Your task to perform on an android device: I want lace-up shoes for my routine usage; look for them by applying the filter in the Amazon app.
Image 0: 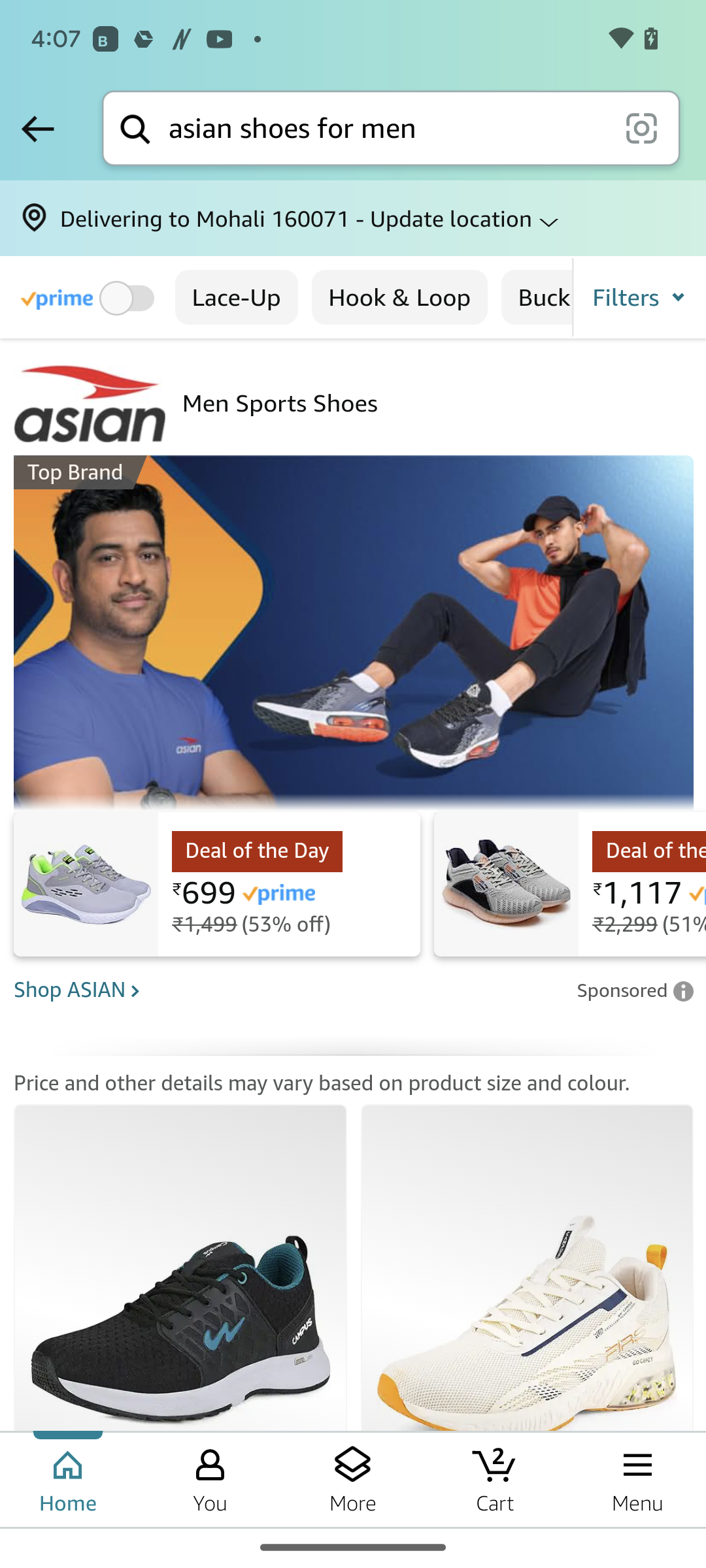
Click on filters at the top right corner of the screen.
Step 0: click (639, 297)
Image 1: 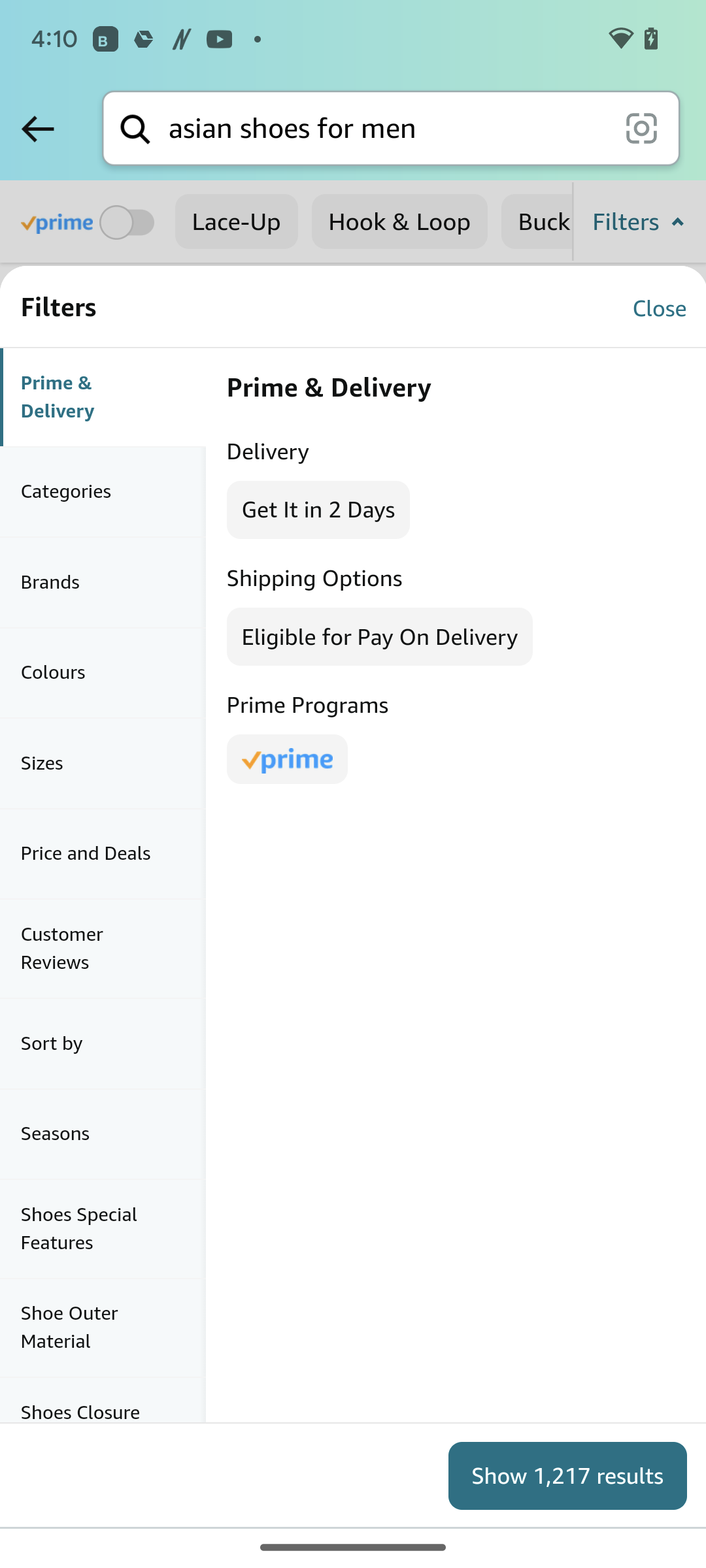
Scroll up on the left side of the screen.
Step 1: scroll down
Image 2: 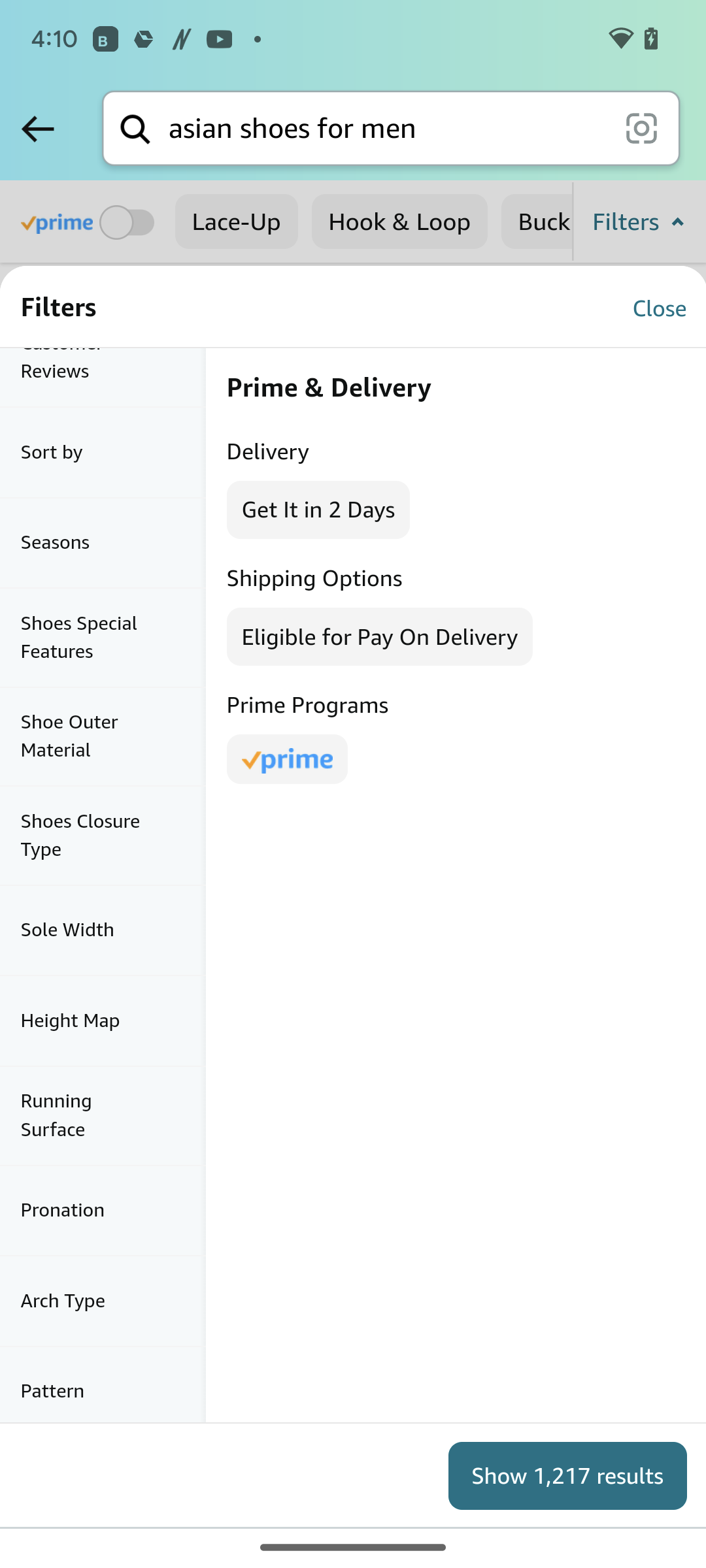
Click on shoe closure type on the left side of the screen.
Step 2: click (103, 834)
Image 3: 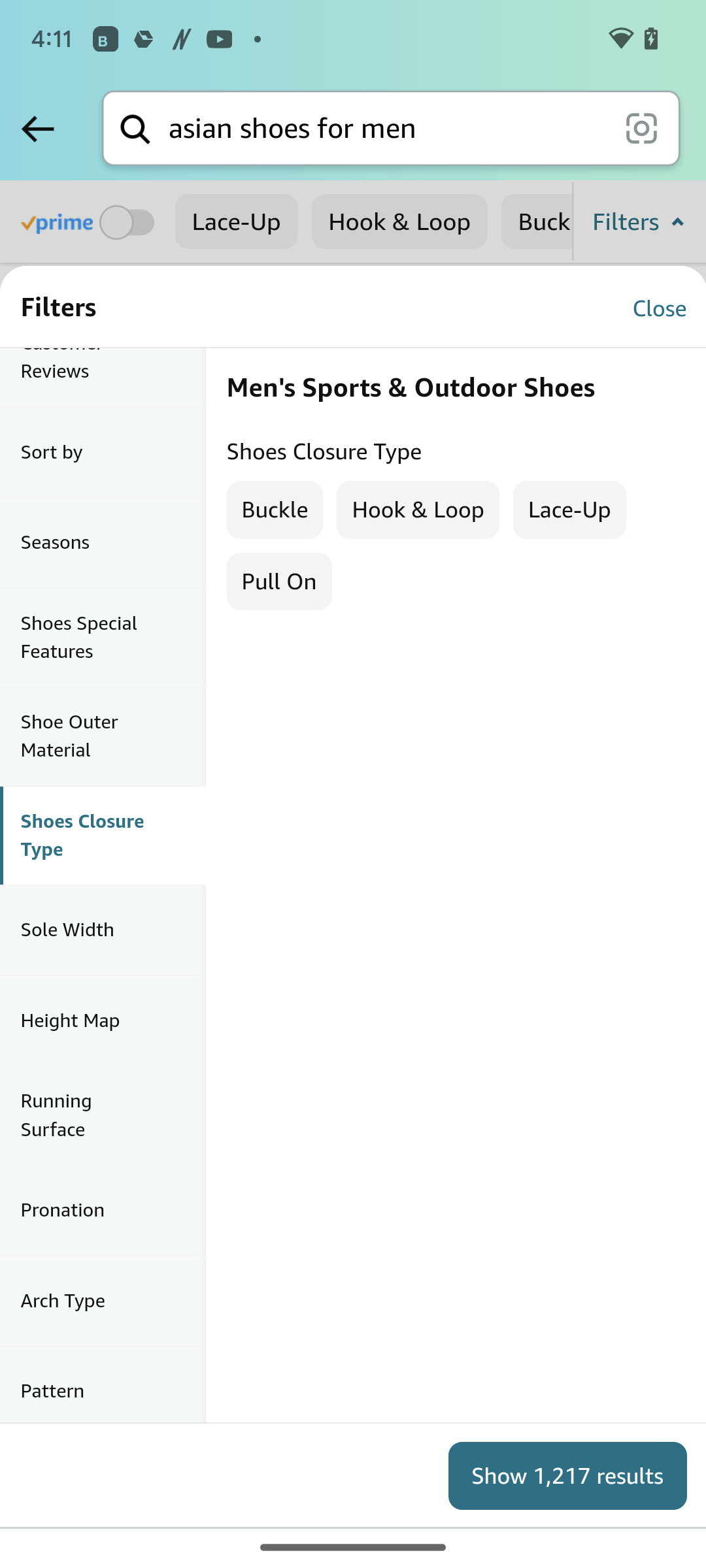
Click on Lace-Up in the middle of the screen.
Step 3: click (569, 510)
Image 4: 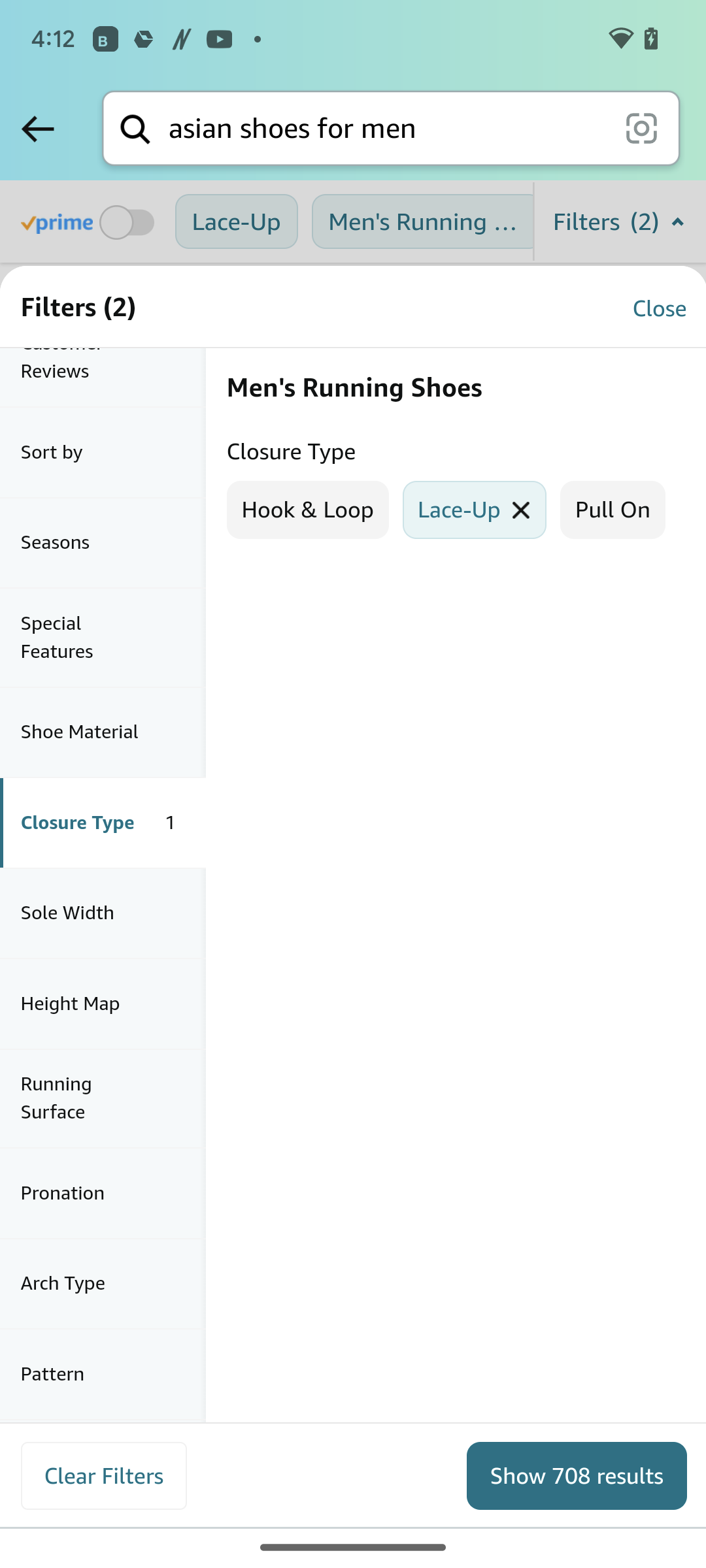
Click on show 708 results at the bottom right corner of the screen.
Step 4: click (577, 1475)